Your task to perform on an android device: I want to switch my cellphone, so I want to log out of my gmail calendar account
Image 1: 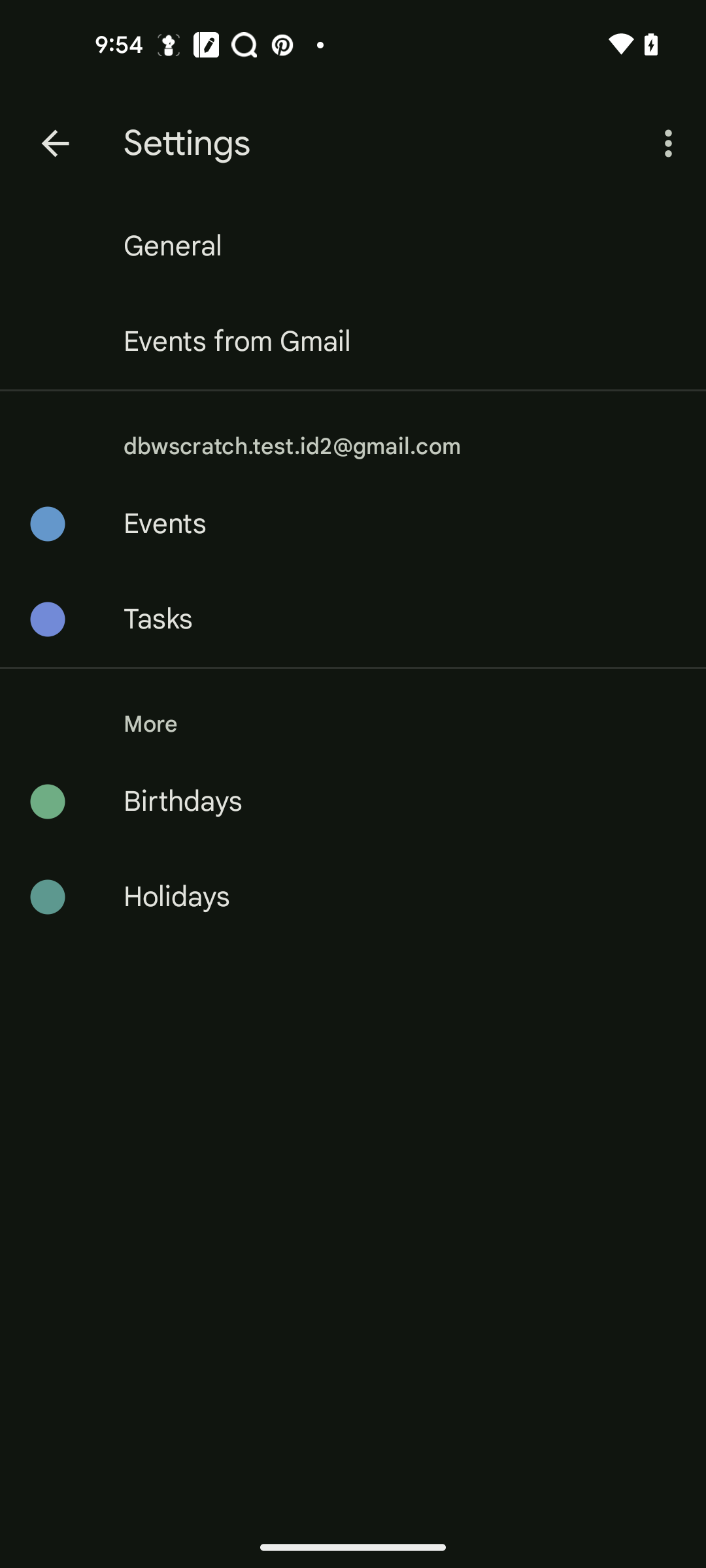
Go back
Step 1: press back button
Image 2: 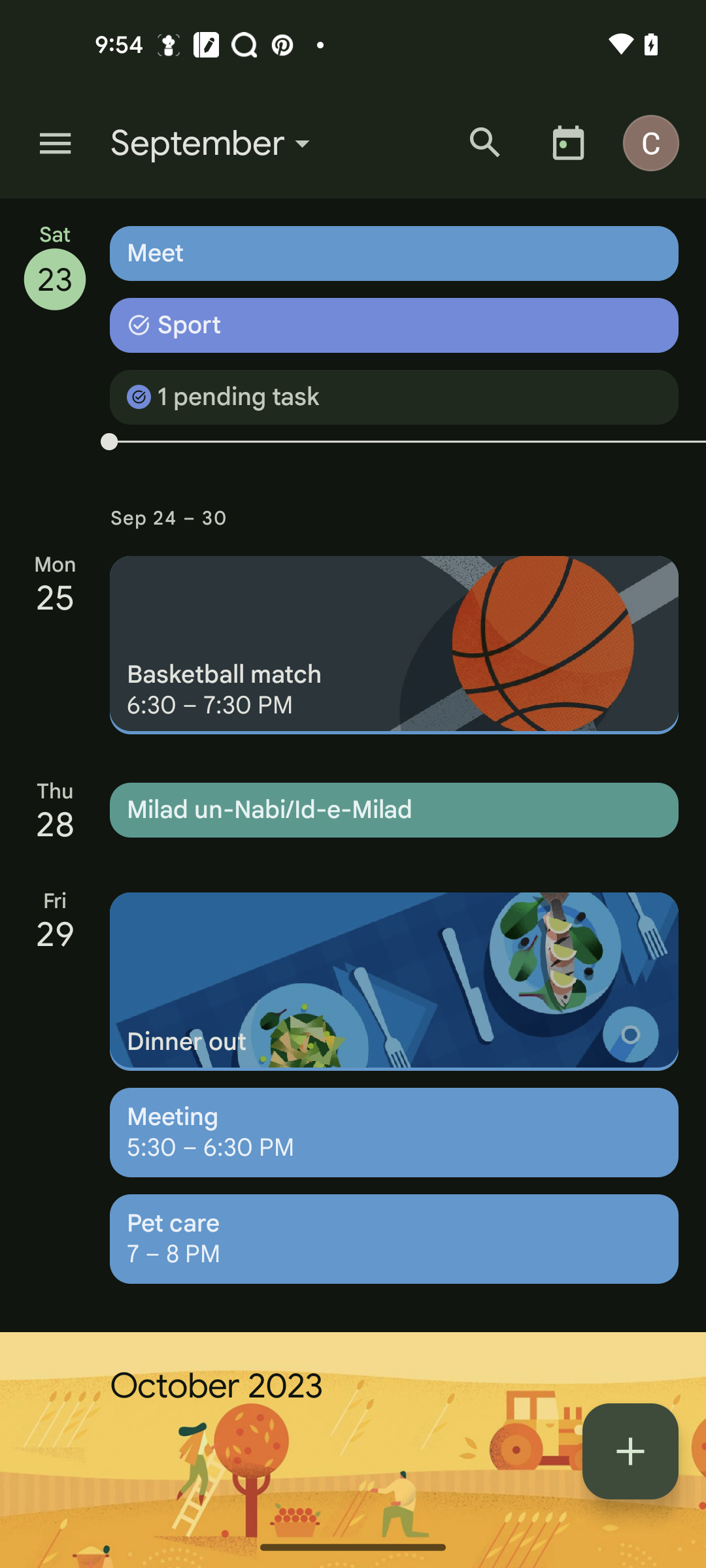
click on the profile icon
Step 2: click (658, 142)
Image 4: 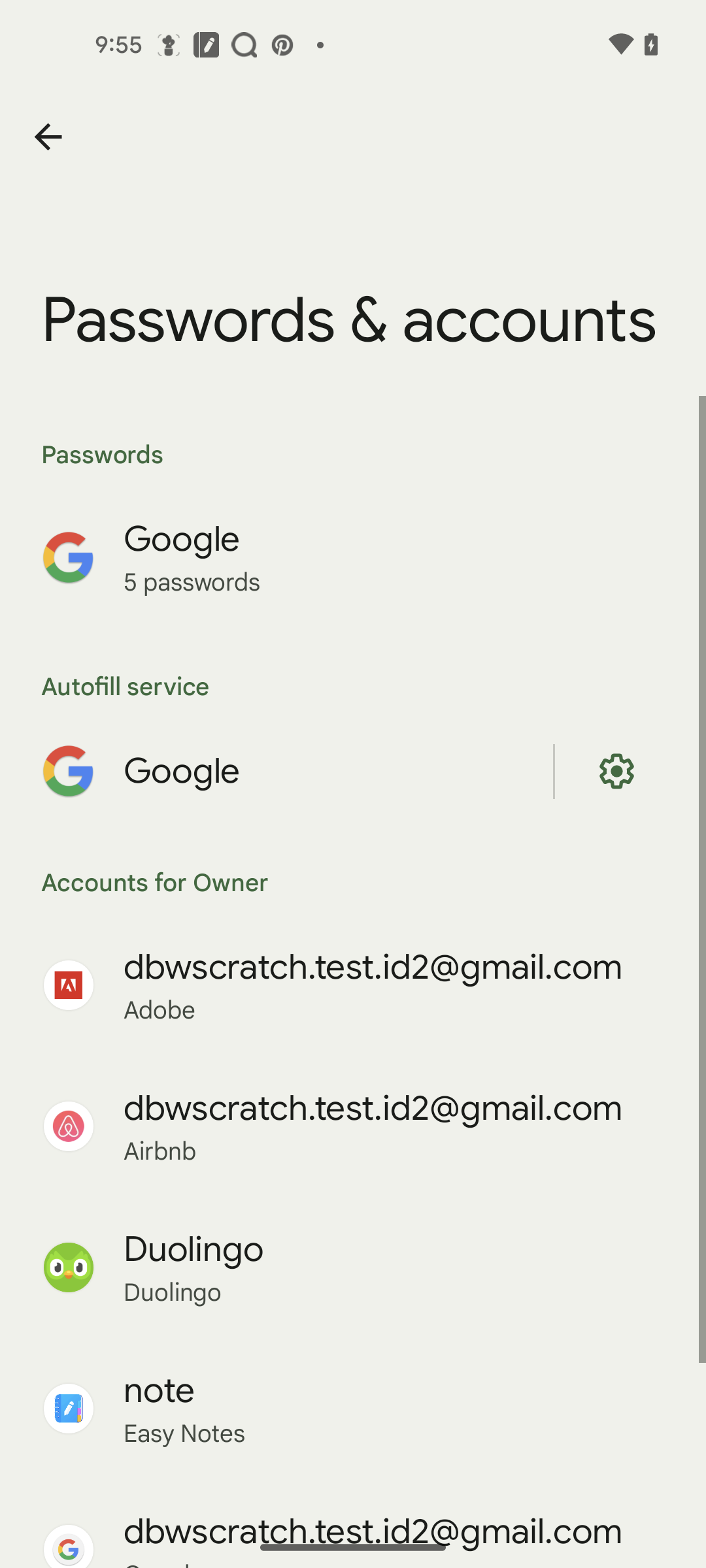
swipe up
Step 4: scroll down
Image 5: 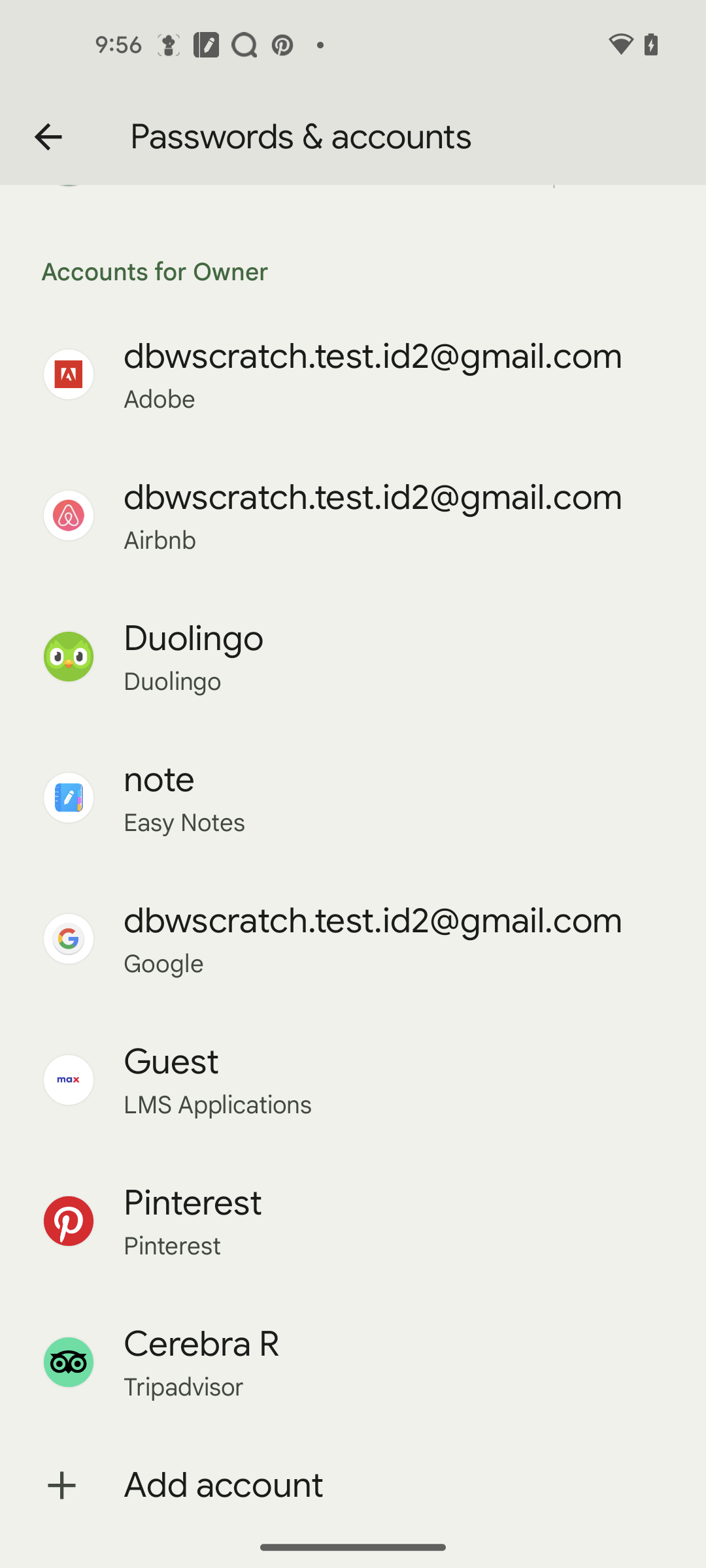
click on the google account
Step 5: click (401, 964)
Image 6: 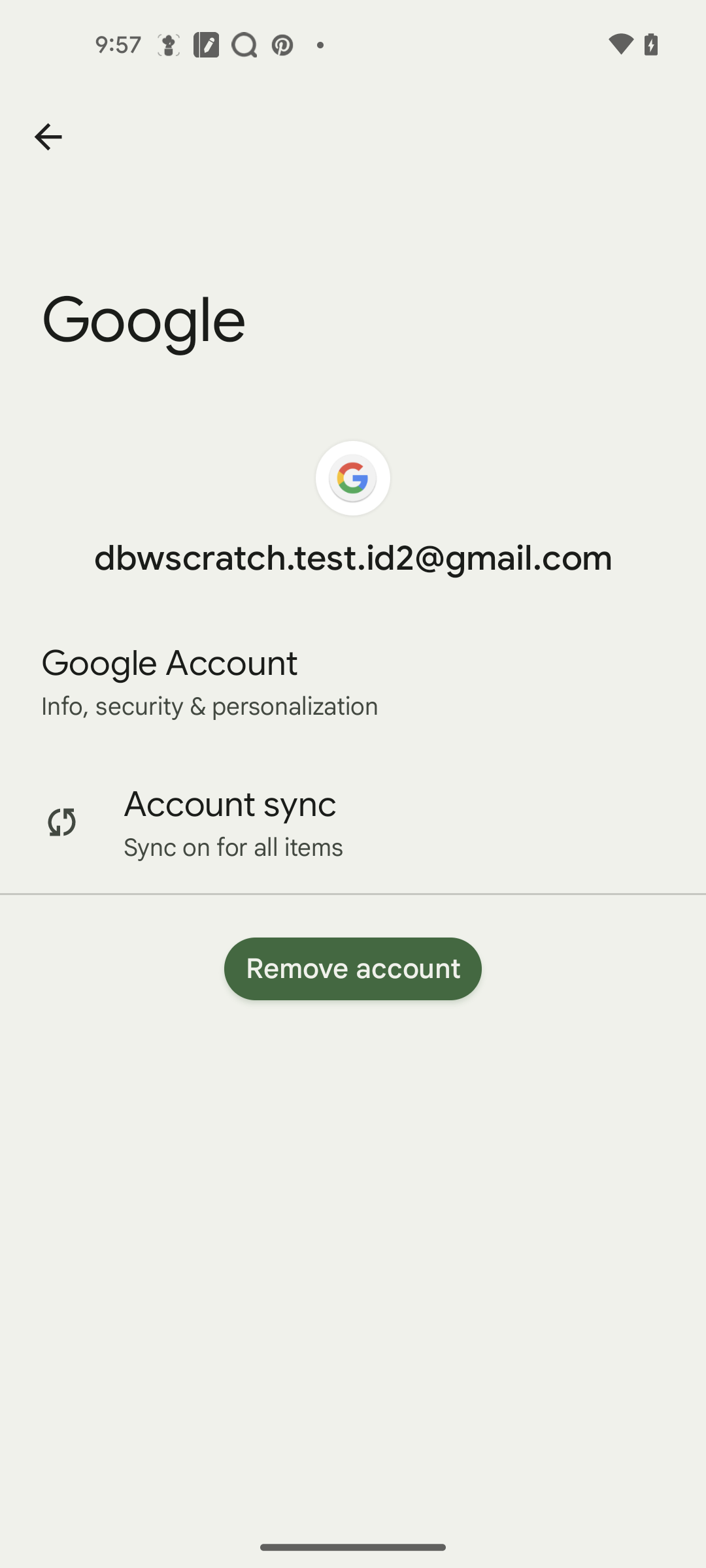
click on the remove account button
Step 6: click (353, 968)
Image 7: 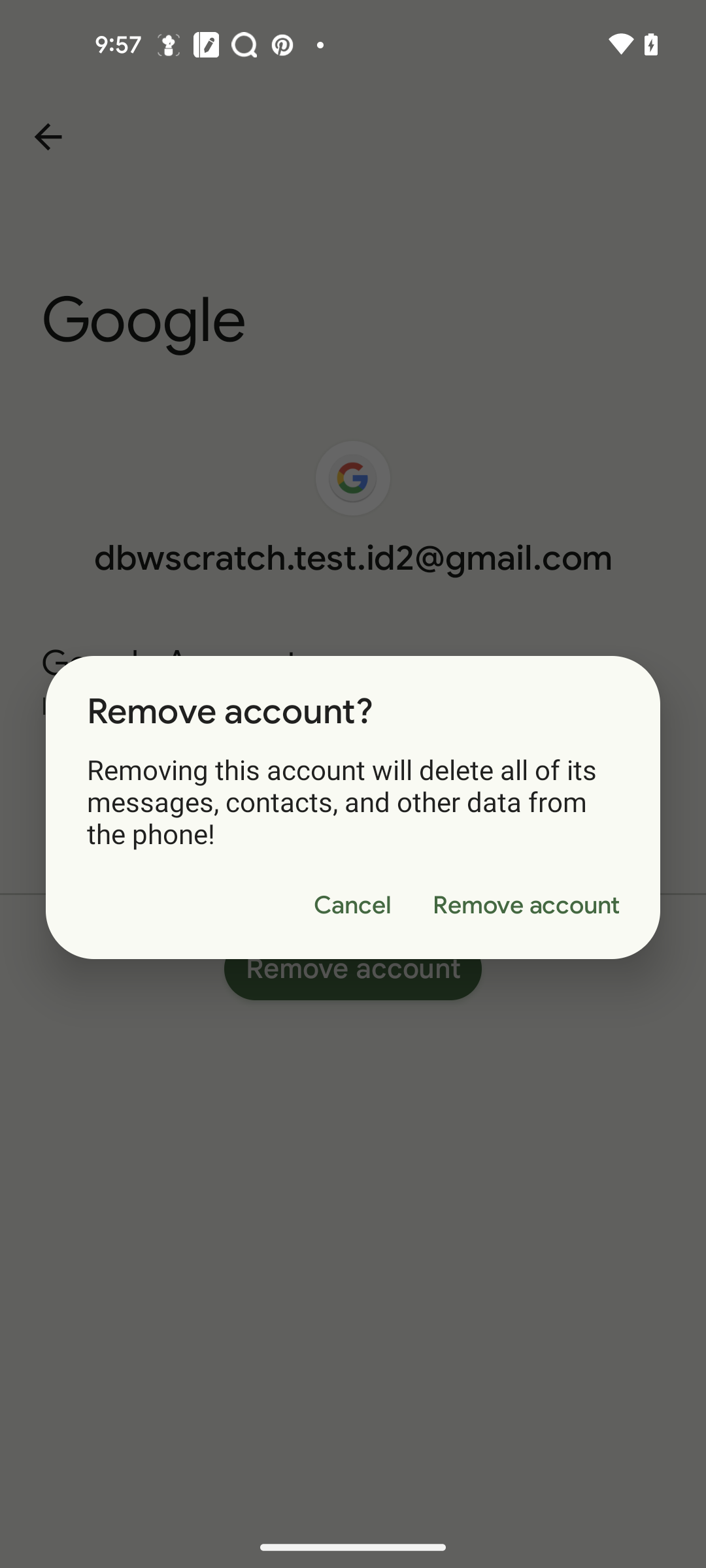
select remove button
Step 7: click (525, 905)